Your task to perform on an android device: I want to know the historical exchange rates of the USD to JPY for the last 5 years using the Xe app.
Image 0: 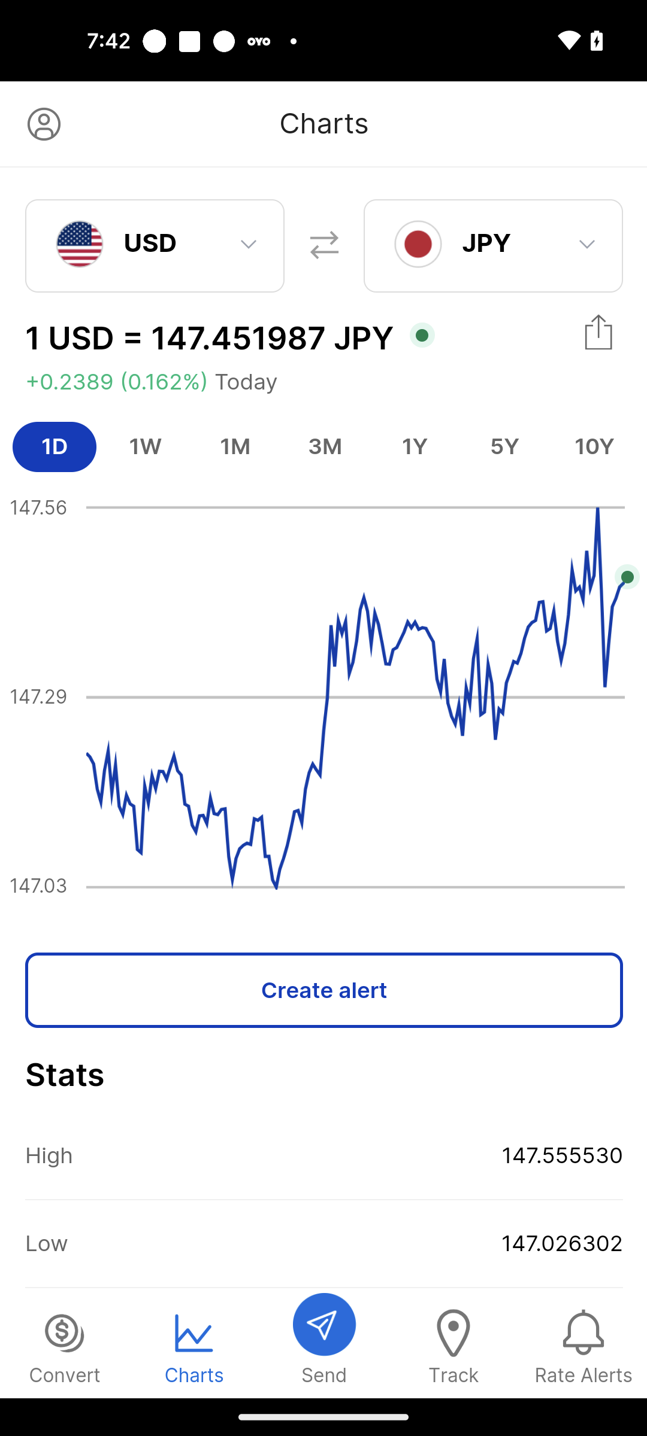
Click on the 5Y option
Step 0: click (504, 446)